Your task to perform on an android device: Change the alarm on the Clock Buddy app.
Image 1: 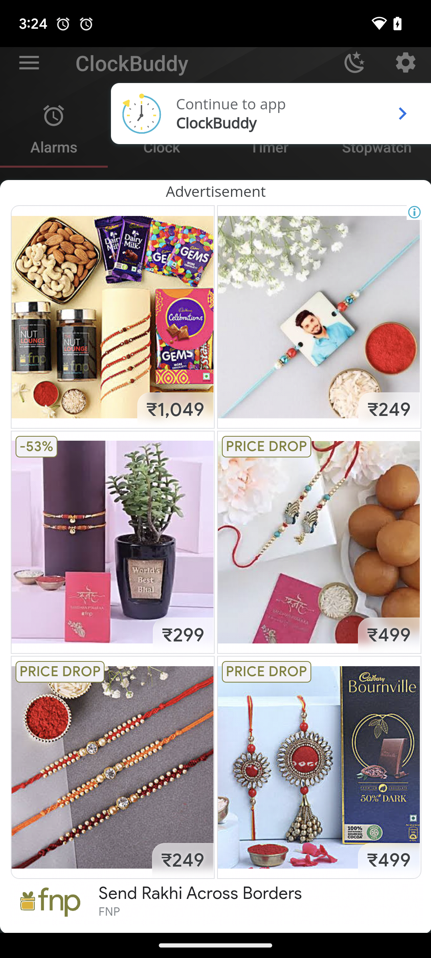
Open the Clock Buddy app.
Step 1: wait
Image 2: 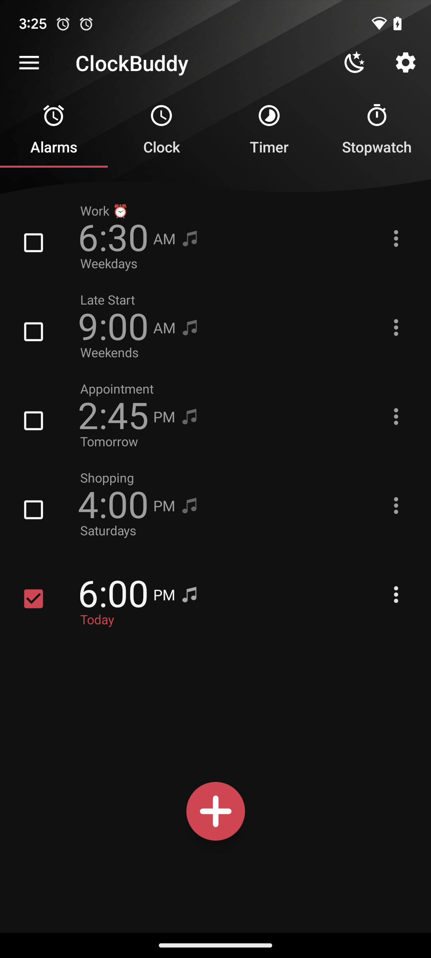
Click on the alarm time.
Step 2: click (113, 594)
Image 3: 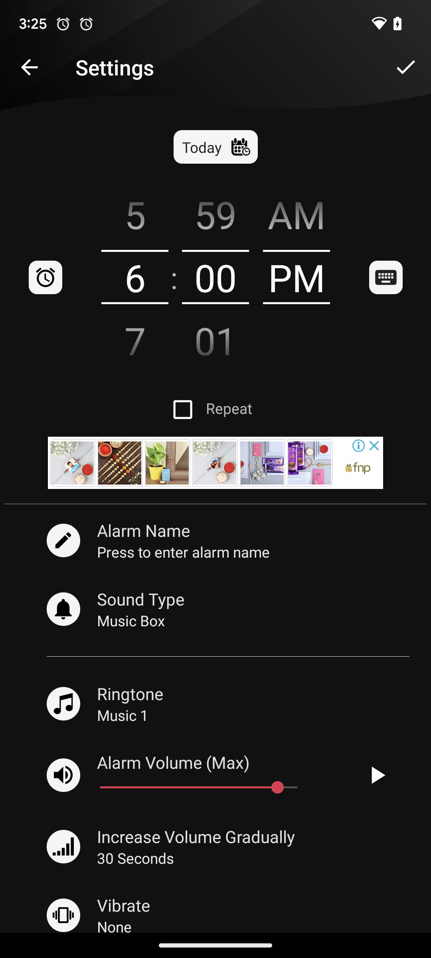
Click on the alarm time.
Step 3: click (135, 336)